Your task to perform on an android device: I want to add a star to Kitchen Stories's Good news is just one click away! email, so add a star to this email.
Image 1: 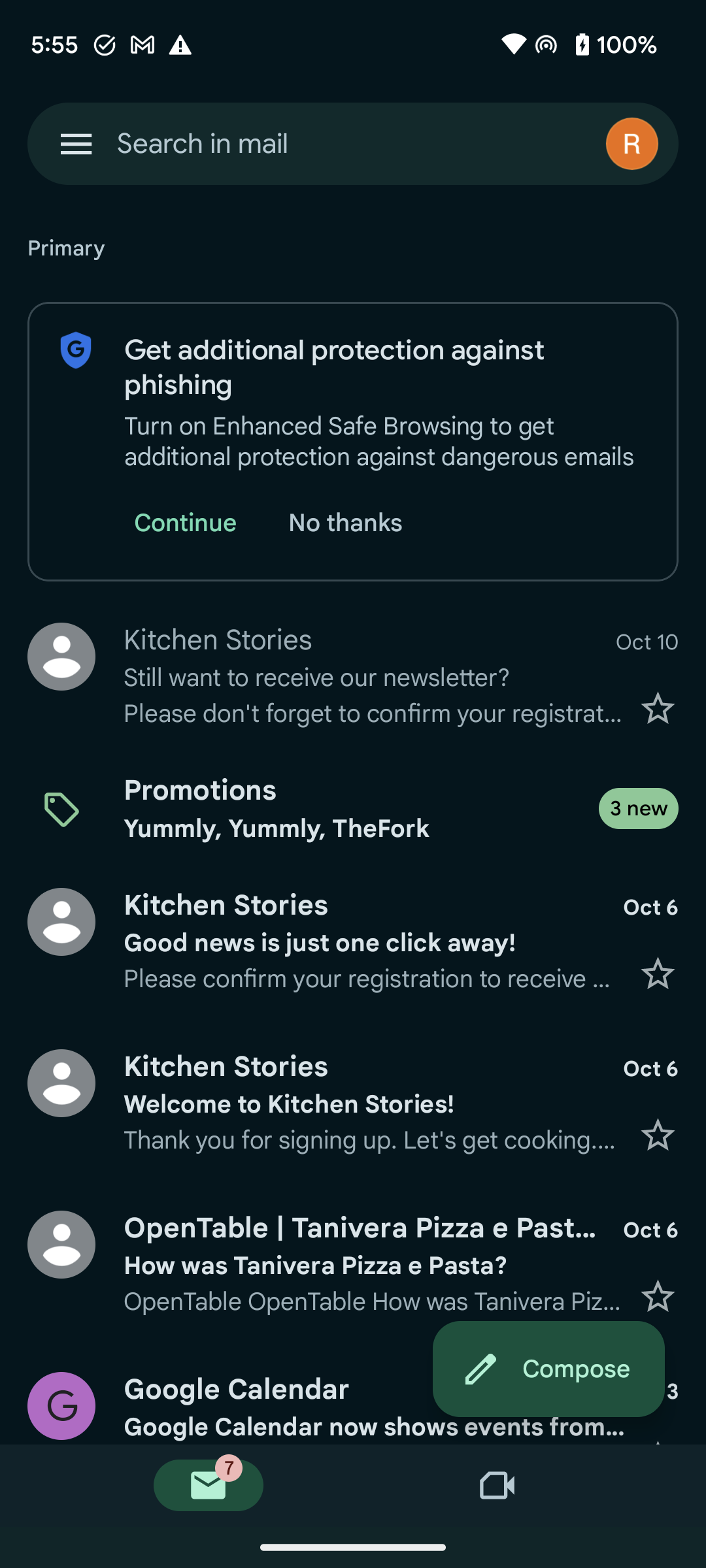
Click on star of the Kitchen Stories Good news is just click away! email to add star on this email.
Step 1: click (353, 941)